Your task to perform on an android device: Make a video call to my friend Amelia Miller using the Skype app.
Image 0: 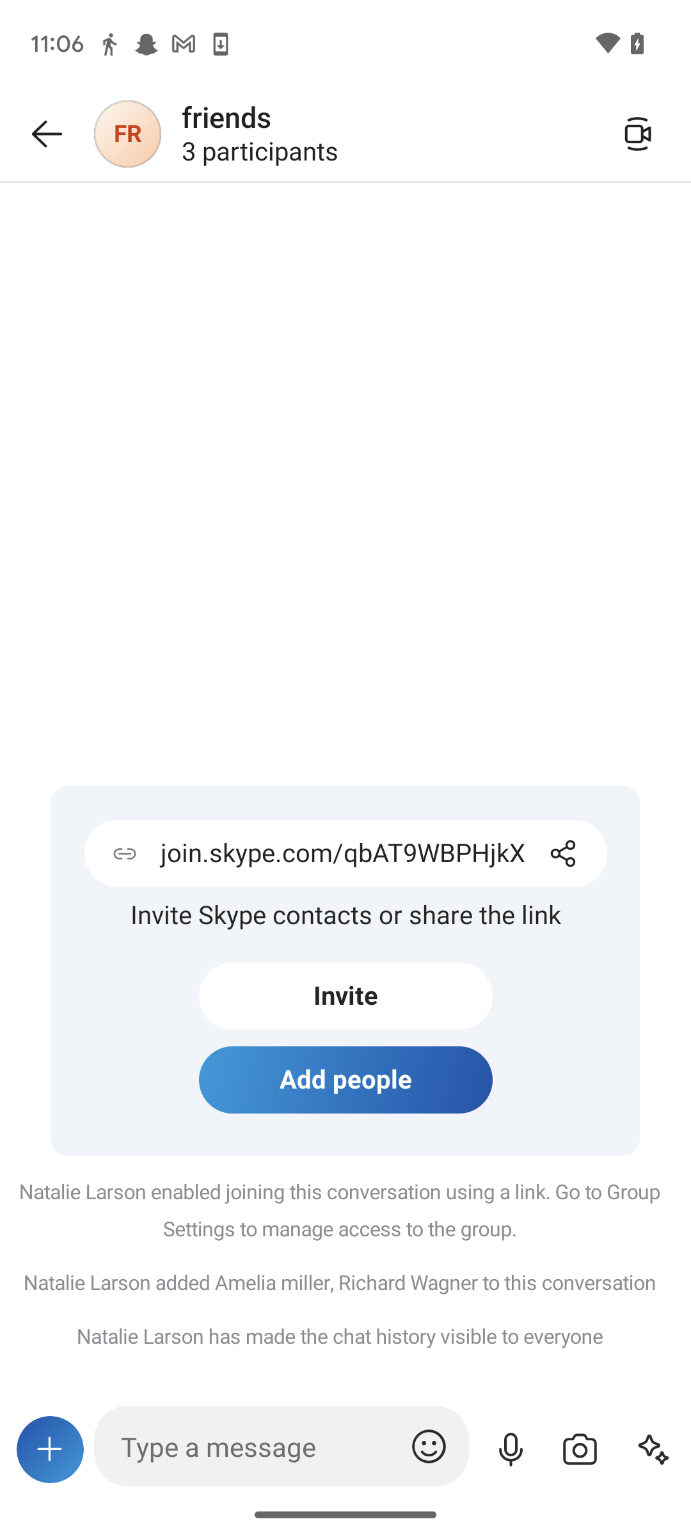
Go back to the home screen of the app.
Step 0: press back button
Image 1: 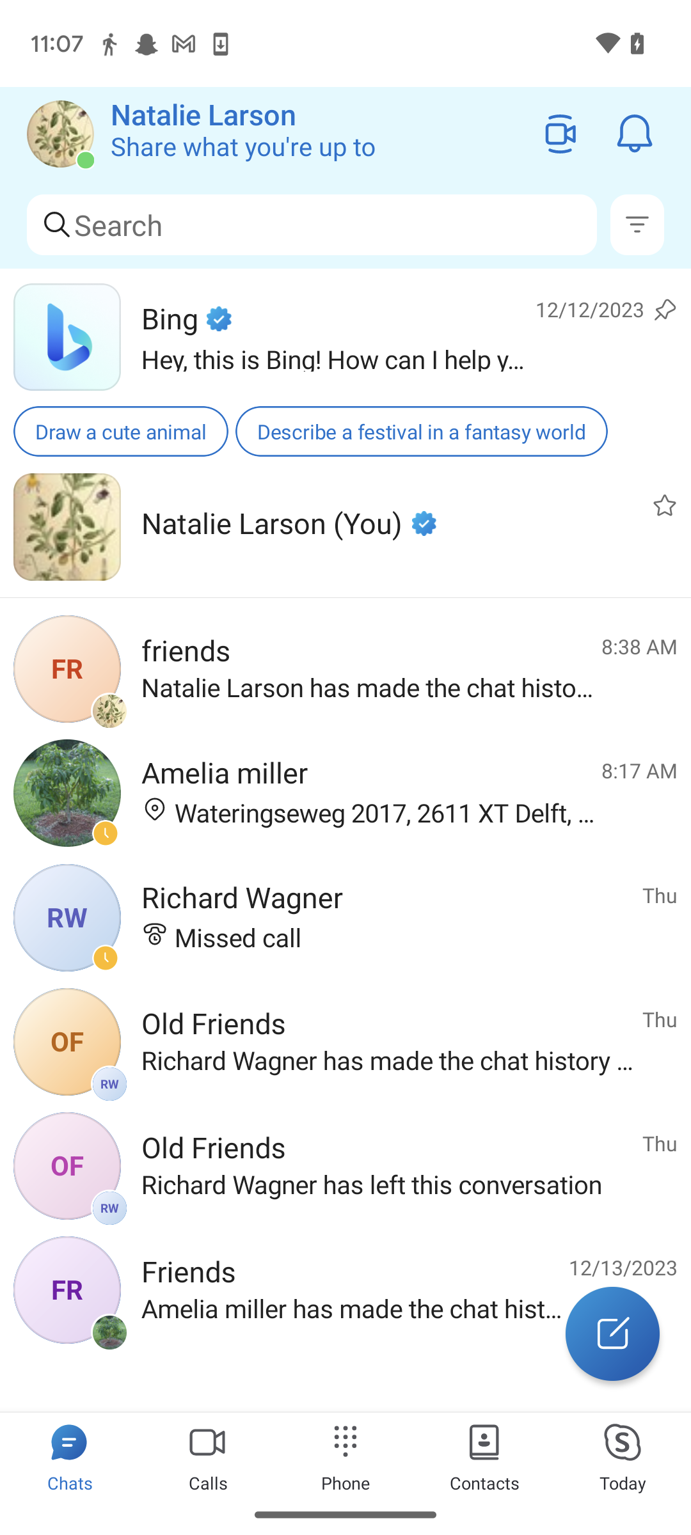
Click on the chat of Amelia Miller.
Step 1: click (345, 792)
Image 2: 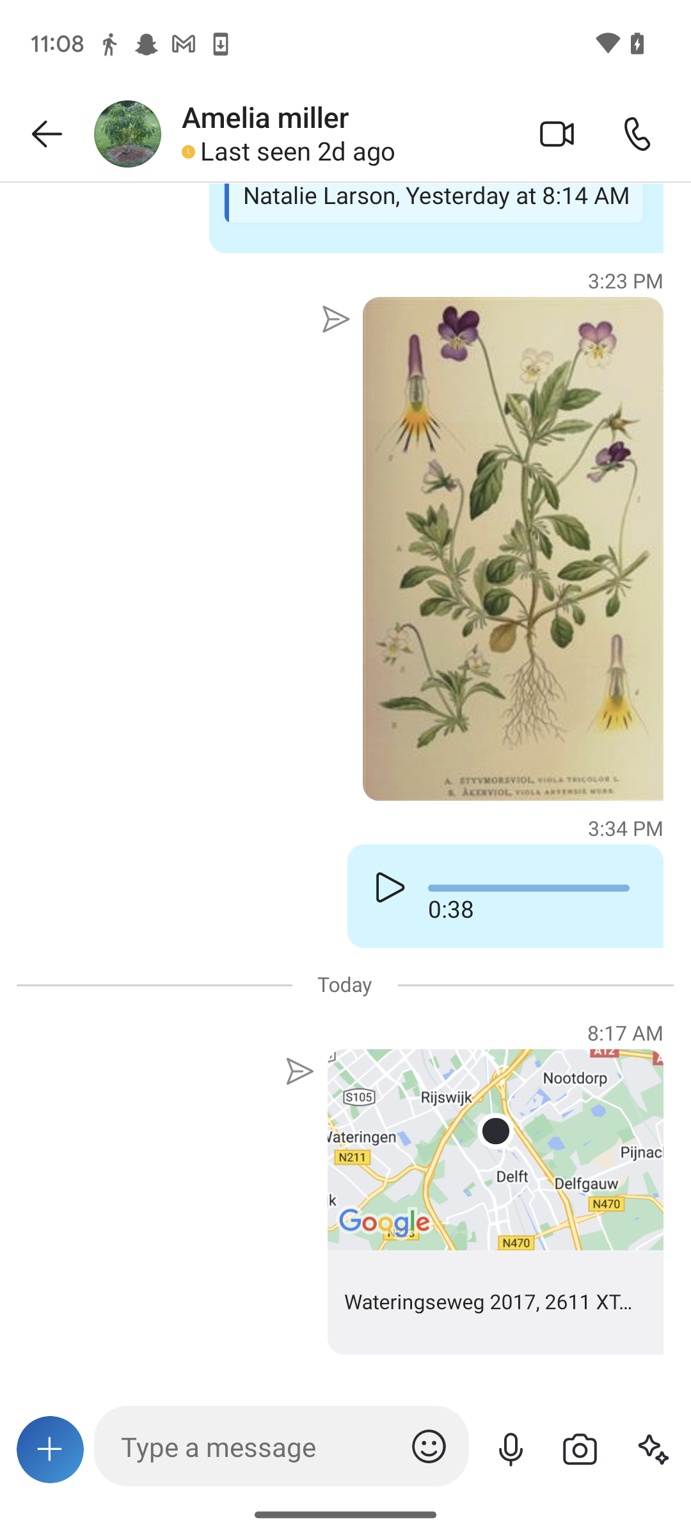
Click on the video call icon at the top-right of the screen.
Step 2: click (557, 134)
Image 3: 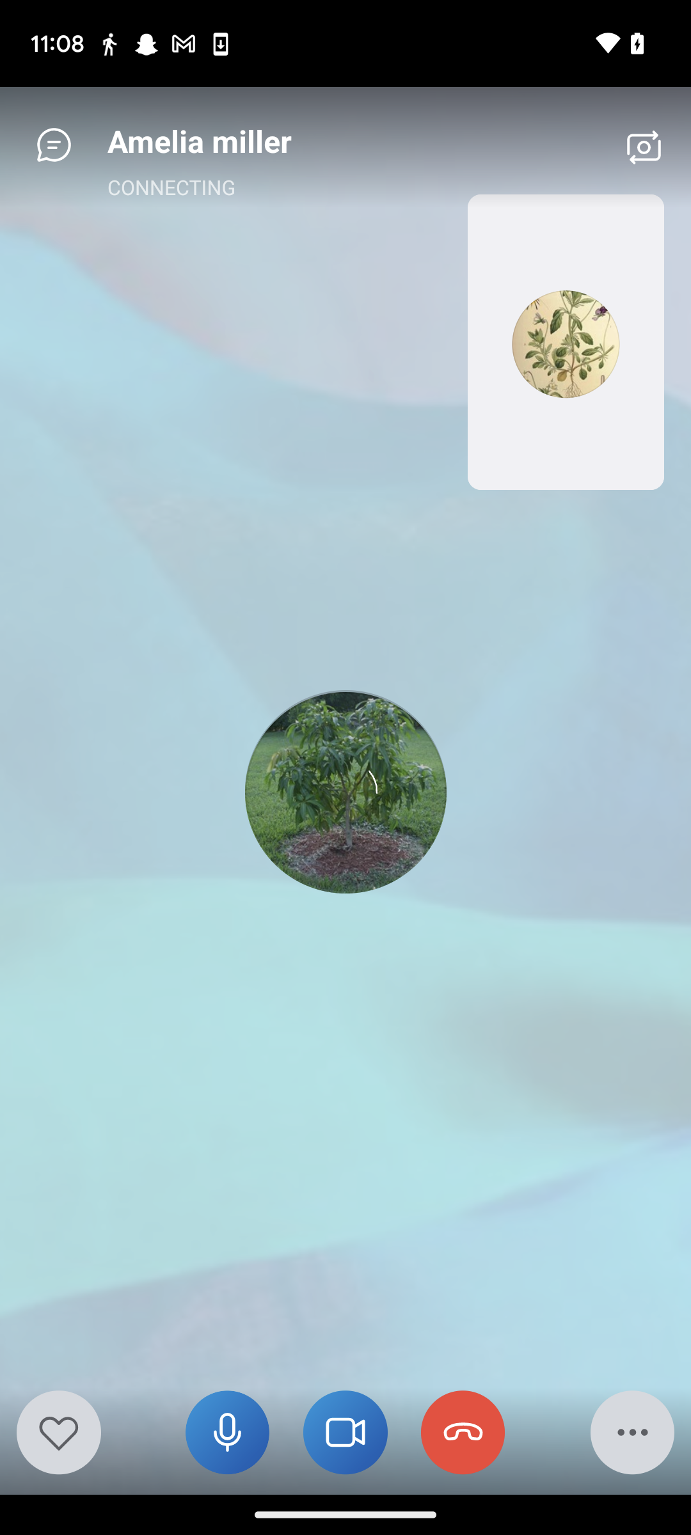
Click on the video call icon at the top-right of the screen.
Step 3: click (352, 147)
Image 4: 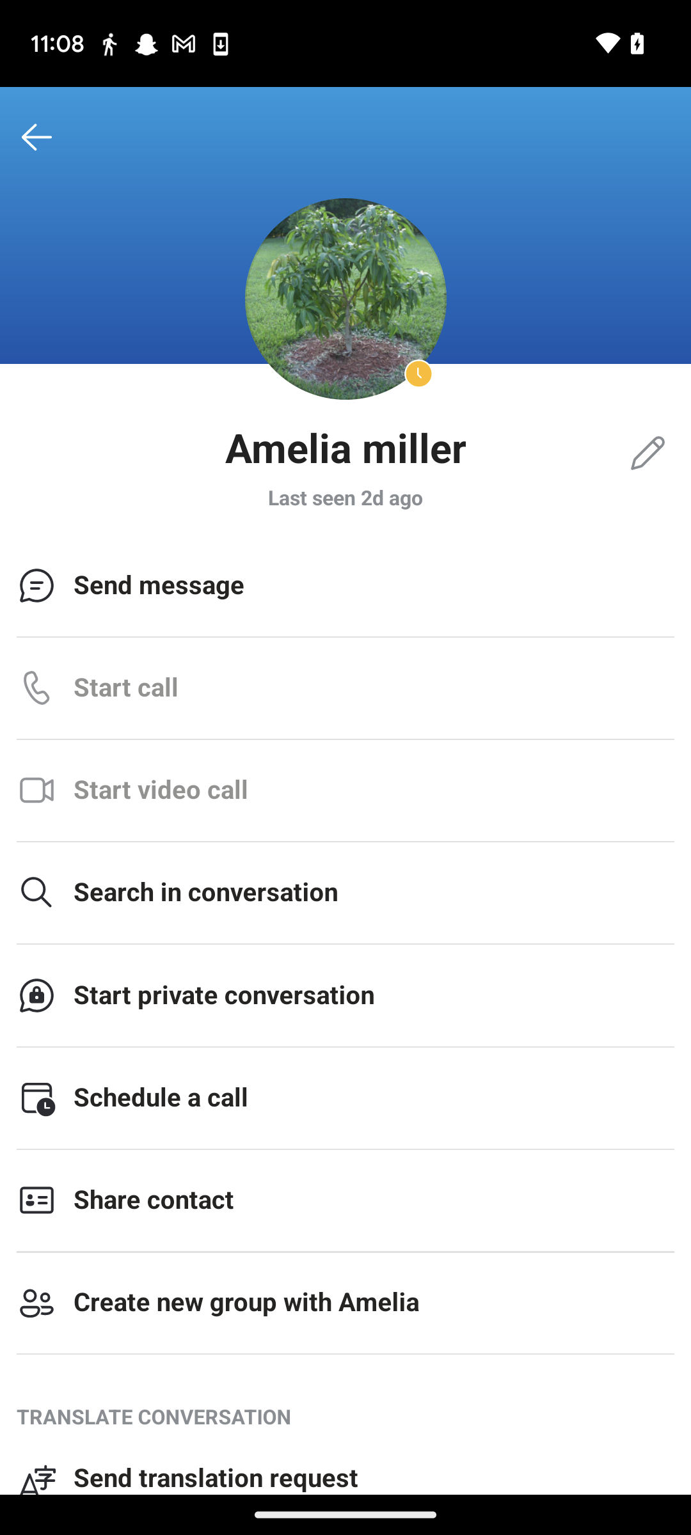
Click on the video call icon at the top-right of the screen.
Step 4: wait